Your task to perform on an android device: I will change the settings and allow HD downloads.
Image 0: 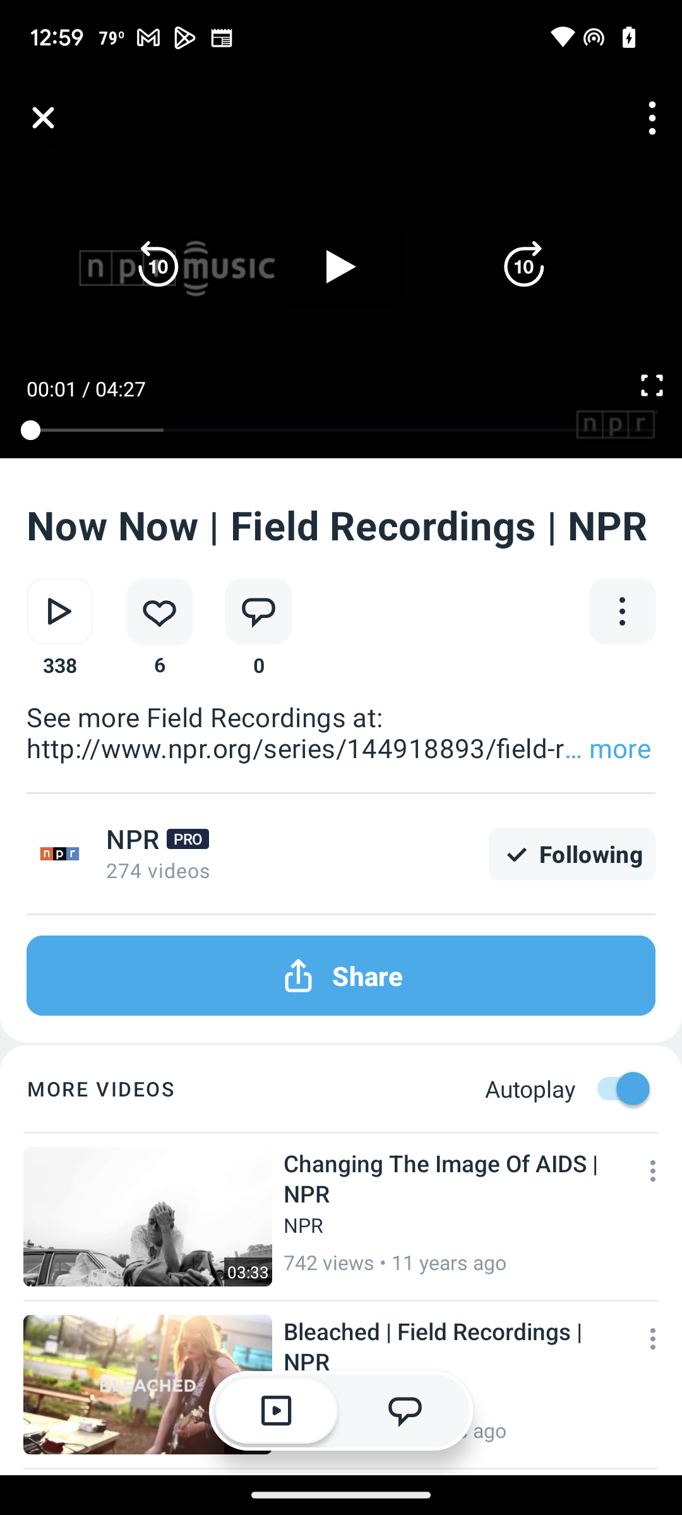
Click on the cancel icon at the top.
Step 0: click (39, 118)
Image 1: 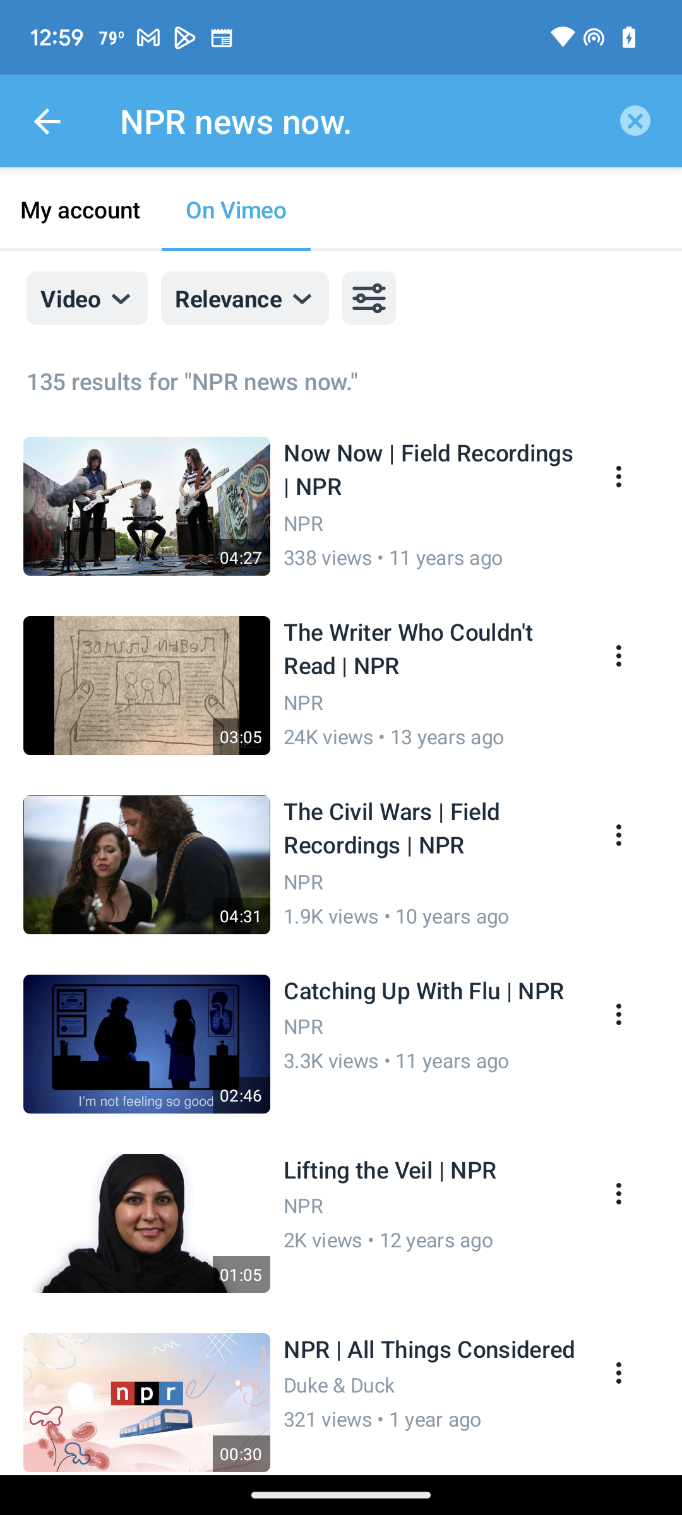
Click on the back arrow at the top.
Step 1: click (47, 121)
Image 2: 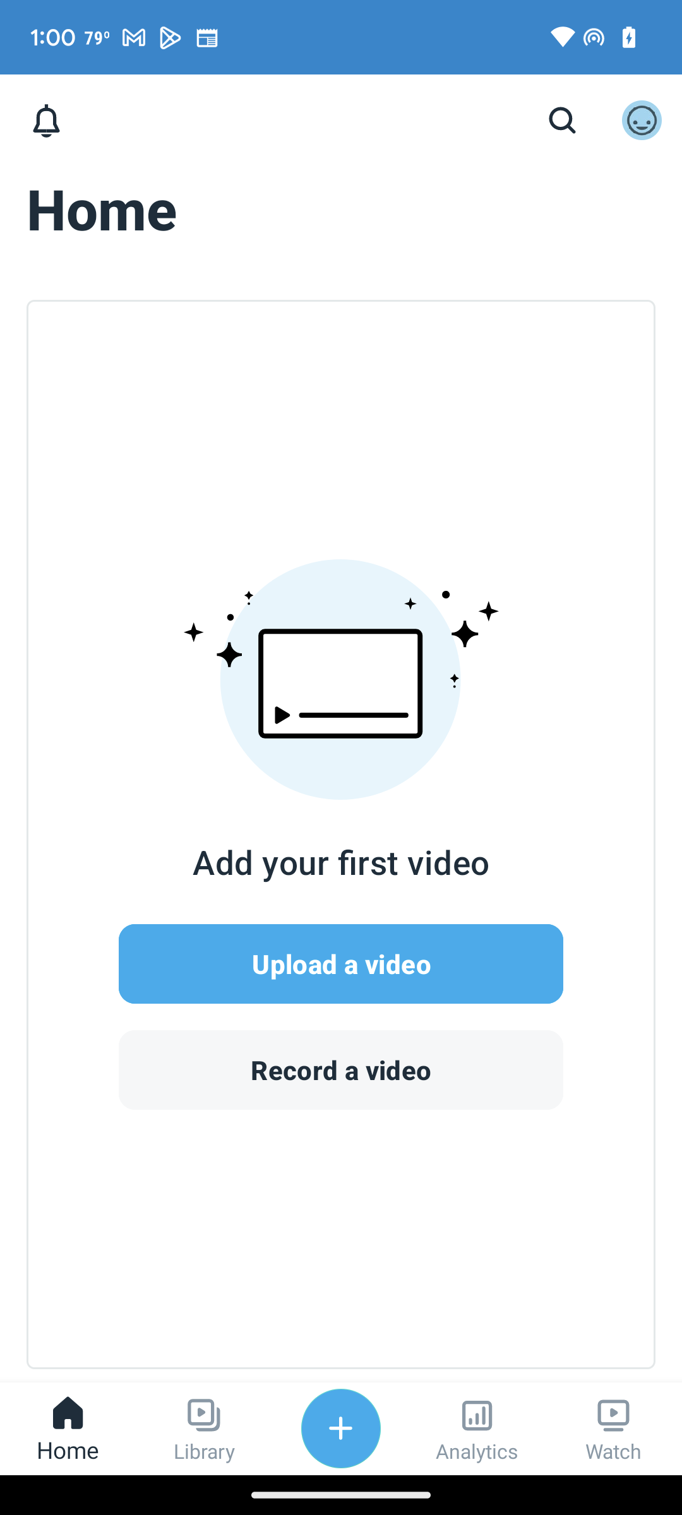
Click on the profile at the top right.
Step 2: click (341, 174)
Image 3: 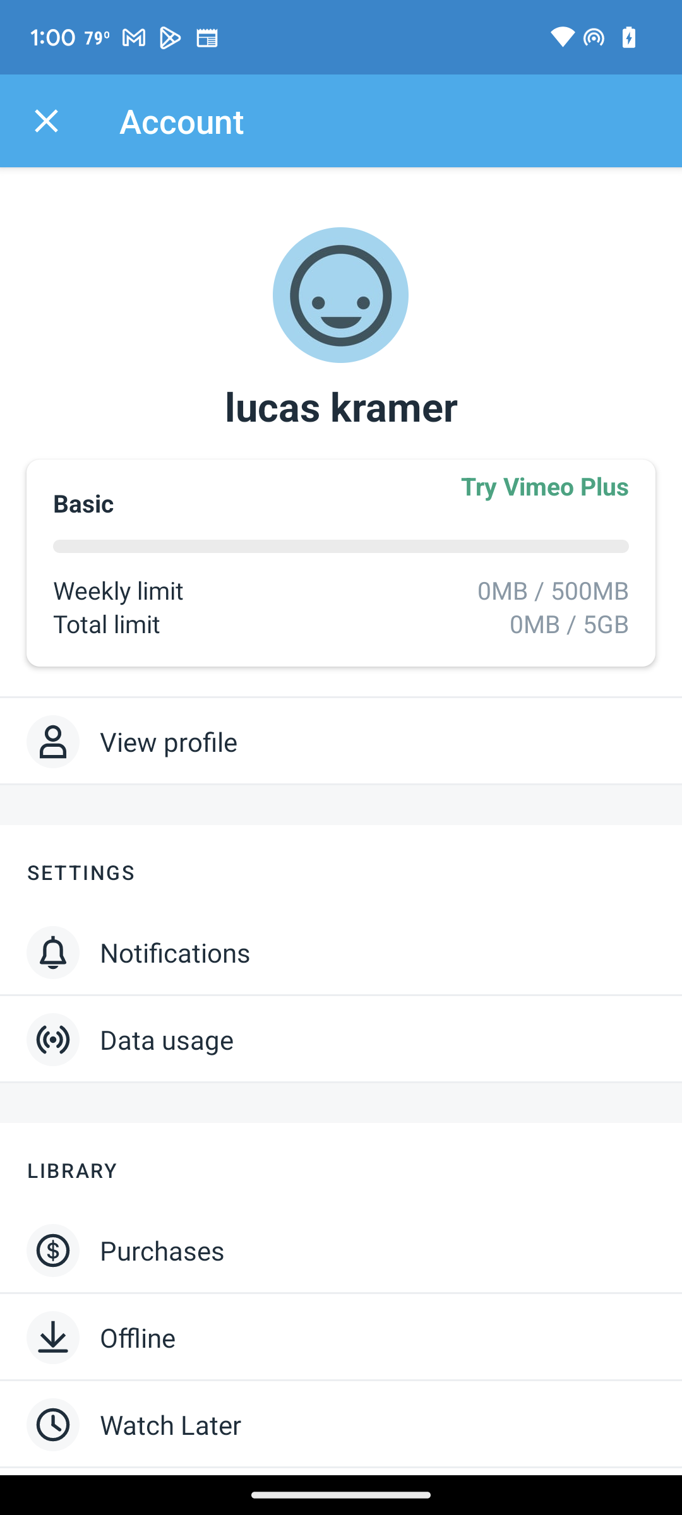
Click on Data usage.
Step 3: click (167, 1039)
Image 4: 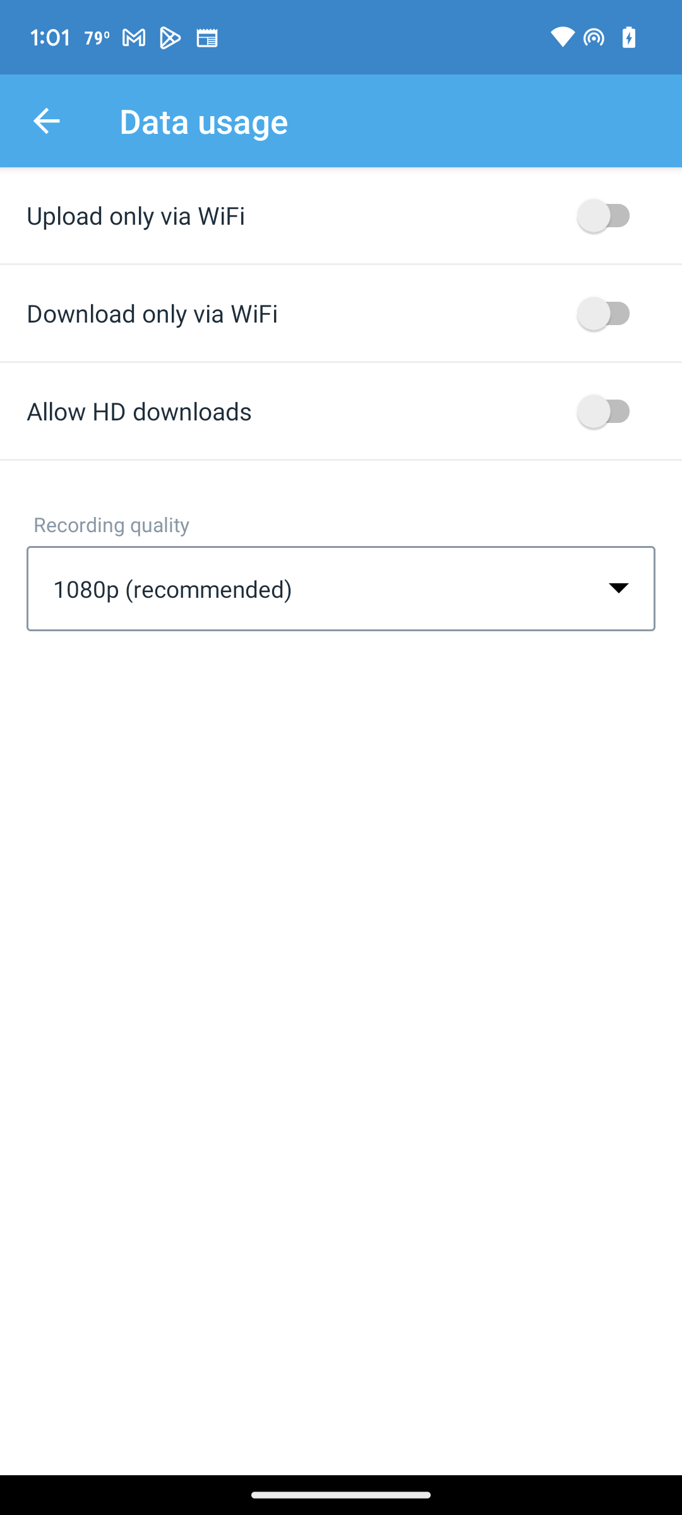
Click on allow HD downloads.
Step 4: click (610, 410)